Your task to perform on an android device: I would like to learn Decimal fractions using the math app so that i can assist my child with his class test 
Image 0: 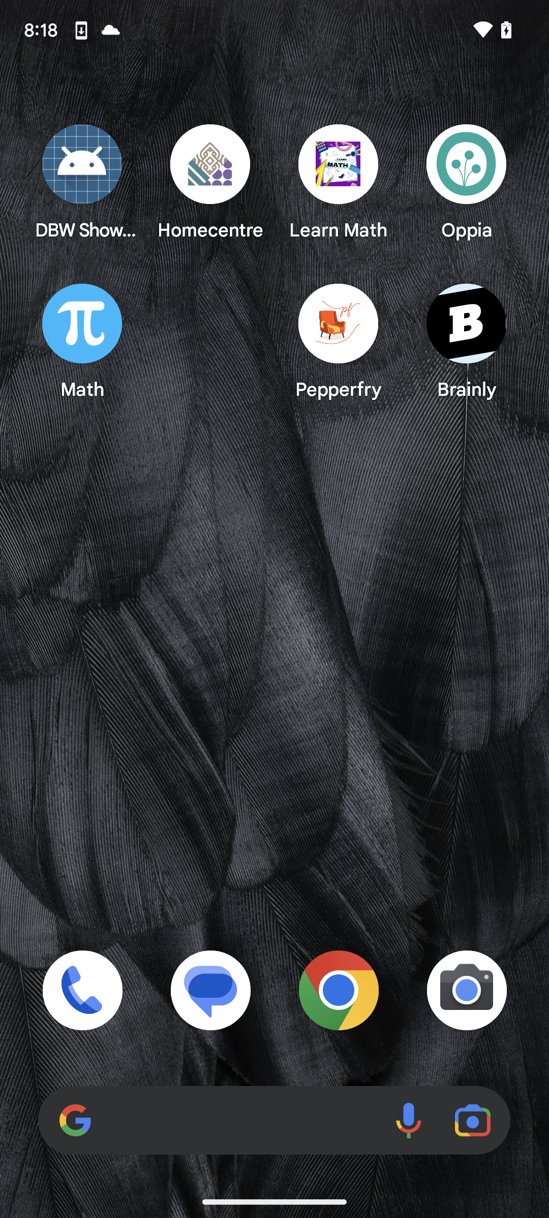
click on math at the screen to launch an application 
Step 0: open app "Math"
Image 1: 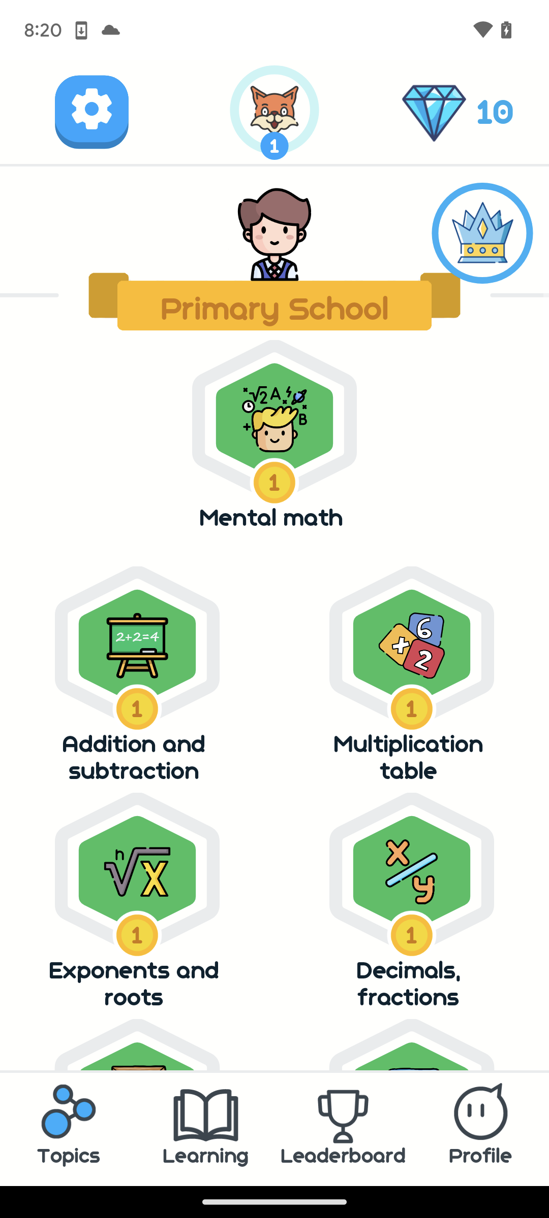
click on decimals fractions option at the lower right corner of the screen 
Step 1: click (416, 845)
Image 2: 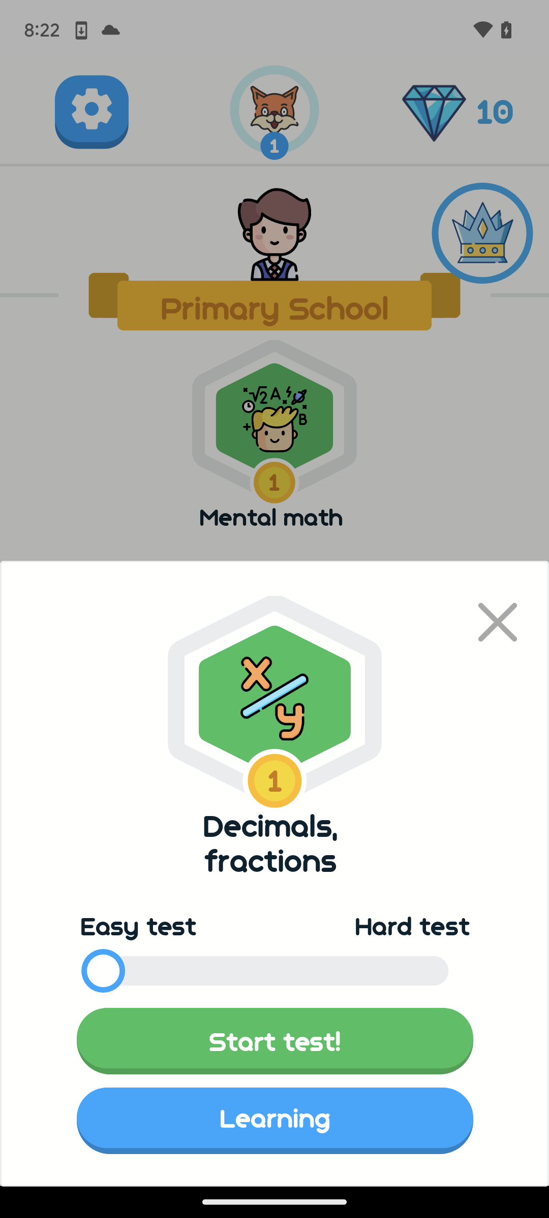
click on start test button at lower center of the screen 
Step 2: click (158, 1029)